Your task to perform on an android device: In Traillink App share your hike activity route and stats of Fort Desoto Island Park Trail on gmail to dbwscratch.test.id2@gmail.com
Image 0: 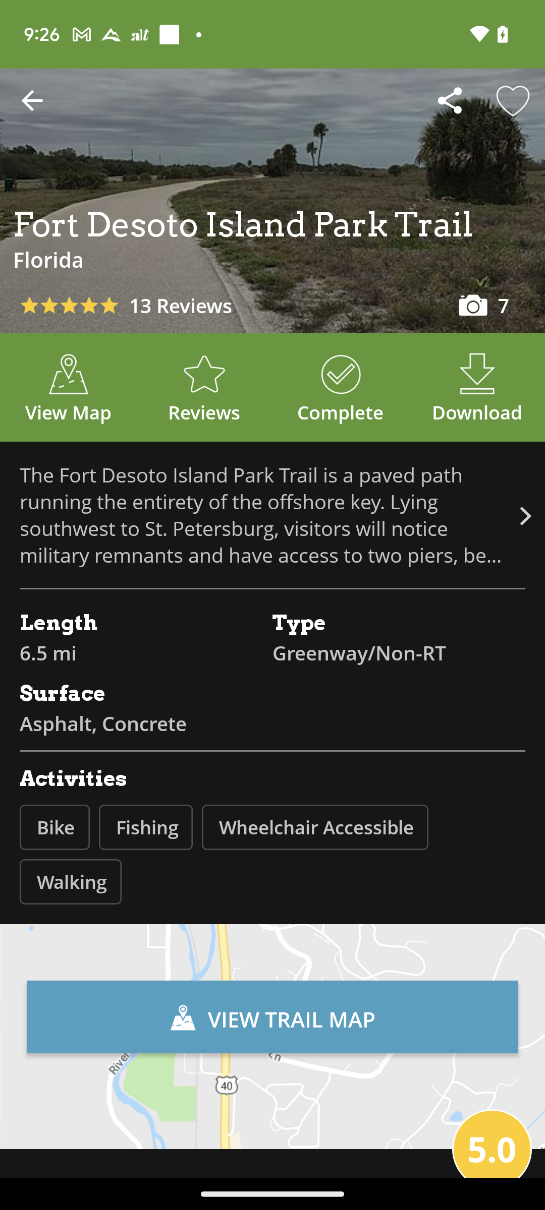
Click on the Share option at the top right corner 
Step 0: click (449, 100)
Image 1: 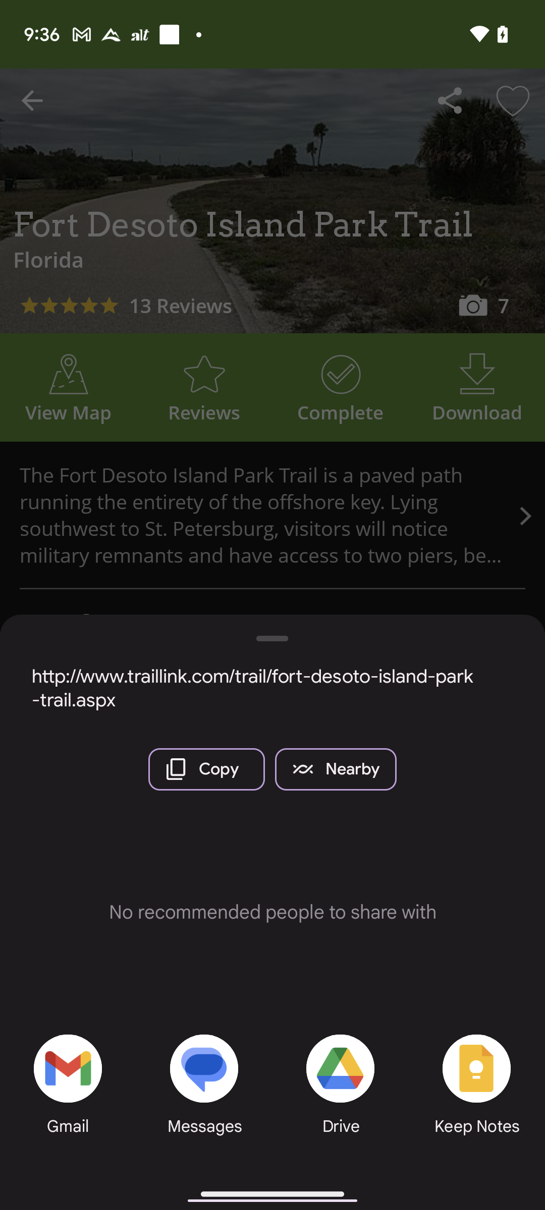
Click on the Gmail option
Step 1: click (68, 1088)
Image 2: 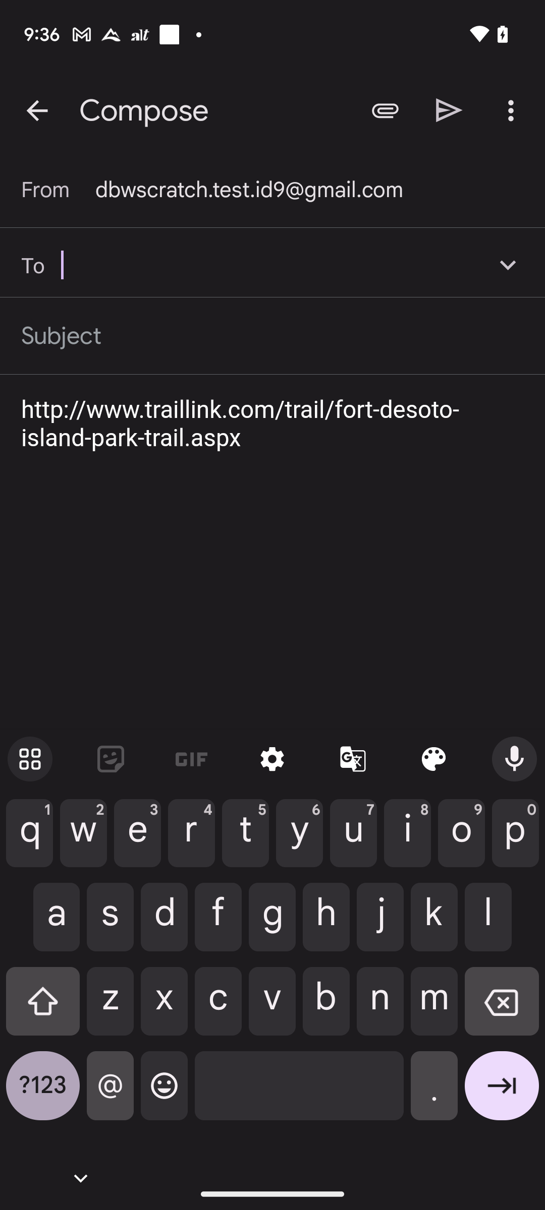
Type the dbwscratch.test.id2@gmail.com
Step 2: type "dbwscratch.test.id2@gmail.com"
Image 3: 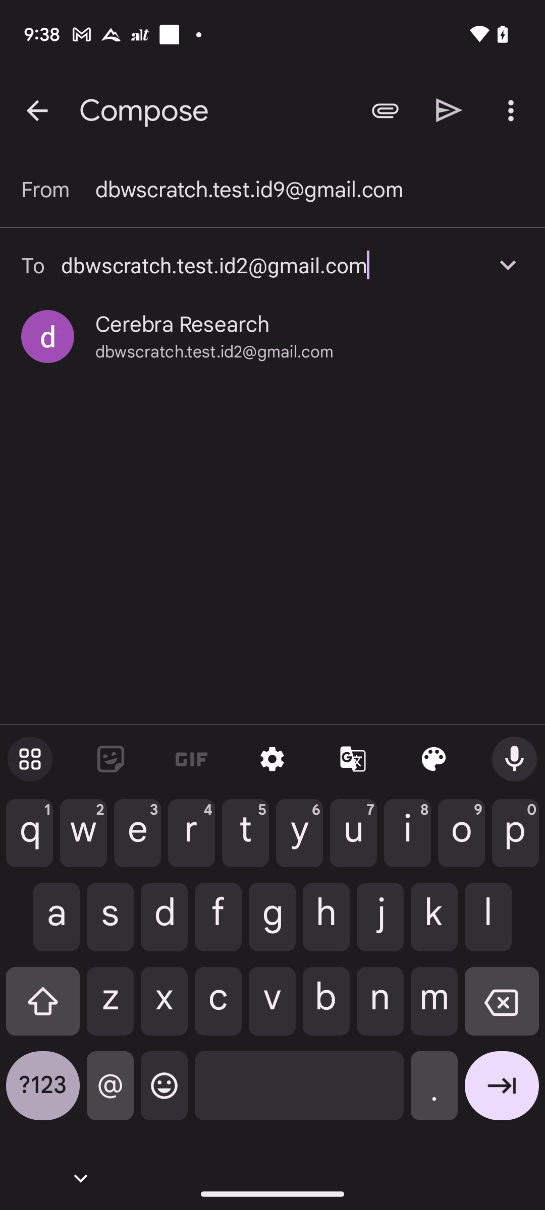
Select the below option dbwscratch.test.id2@gmail.com
Step 3: click (309, 336)
Image 4: 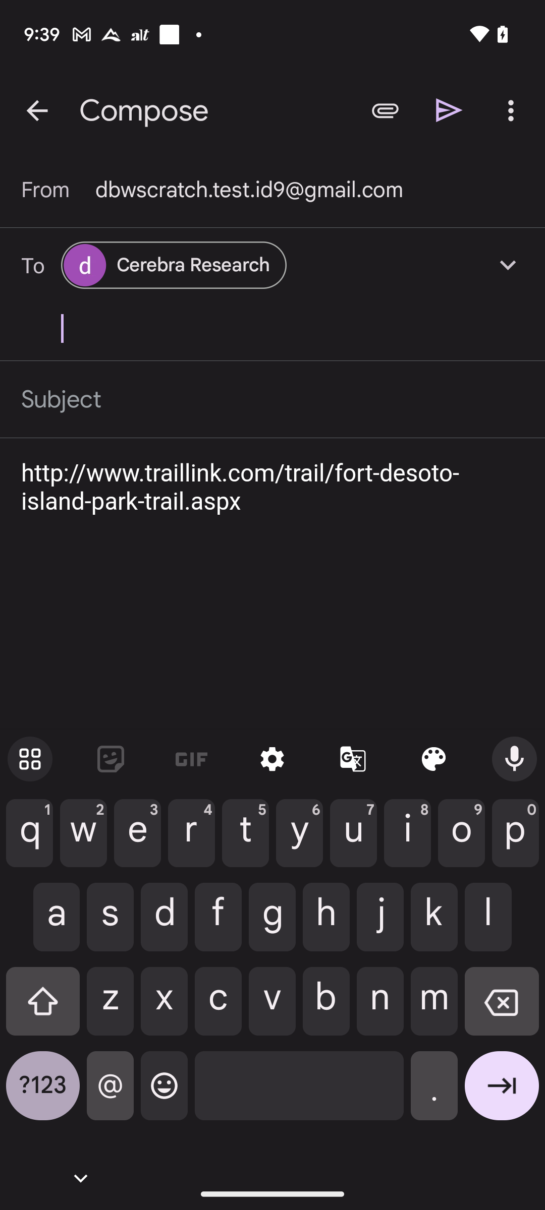
Click on the send icon icon at the top right corner 
Step 4: click (449, 110)